Your task to perform on an android device: I am craving banana bread. Look for banana bread in the Migros app.
Image 0: 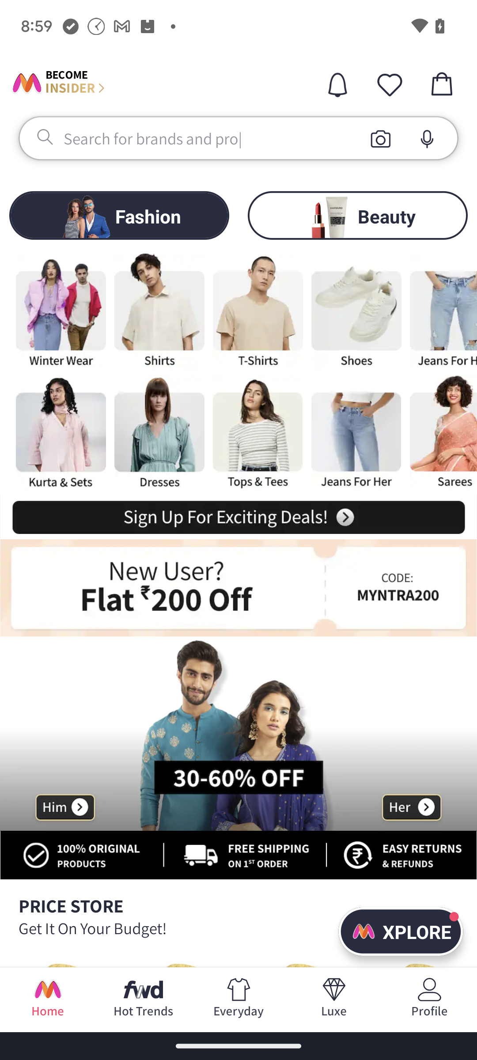
Open the Migros app.
Step 0: open app "Migros"
Image 1: 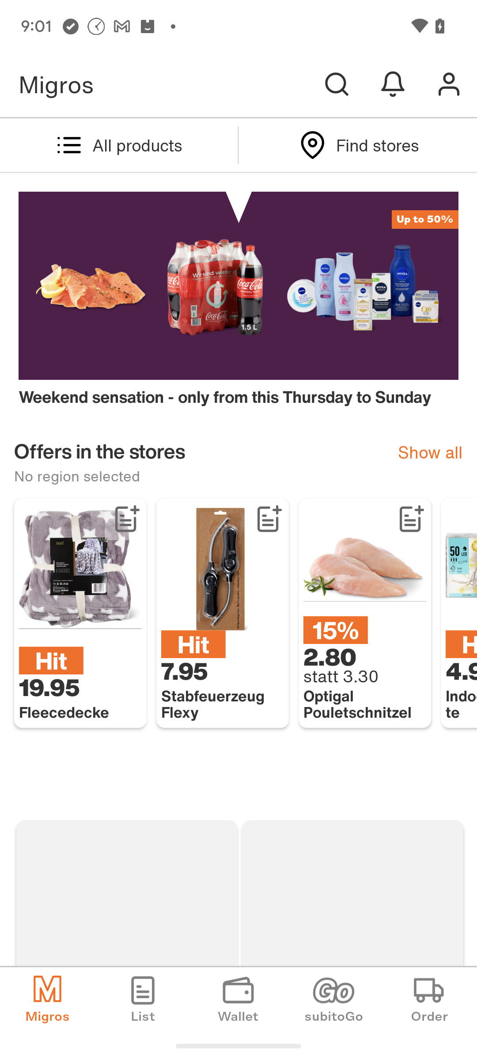
Click on the search icon.
Step 1: click (337, 84)
Image 2: 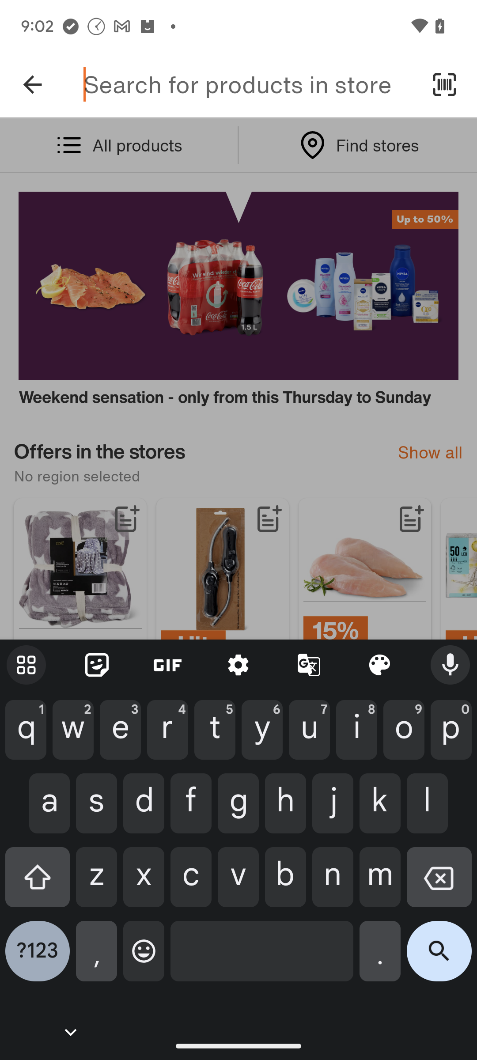
Enter the item to be searched that is Banana Bread.
Step 2: type "Banana Bread"
Image 3: 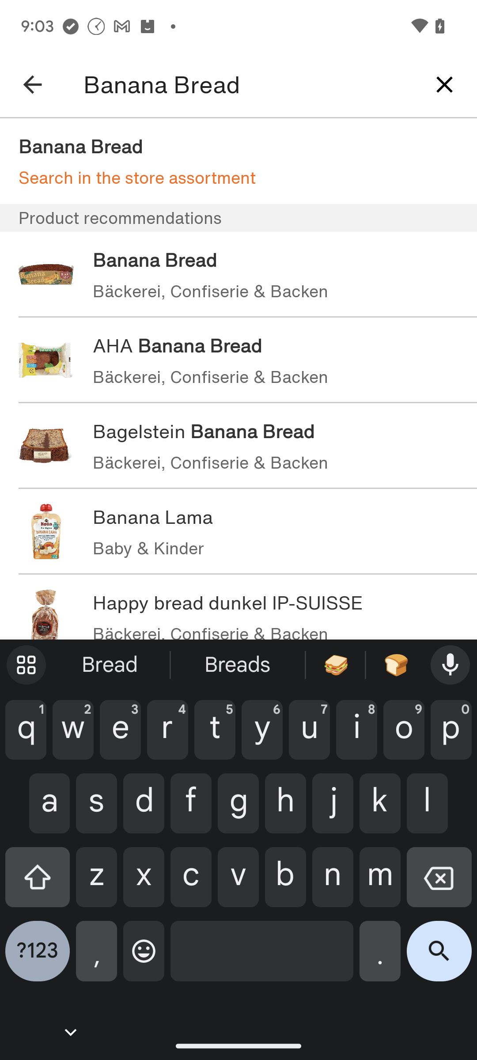
Click on the search icon from the keyboard.
Step 3: click (439, 958)